Your task to perform on an android device: I wish to listen to the current audio file that was recorded in the voice recorder app.
Image 0: 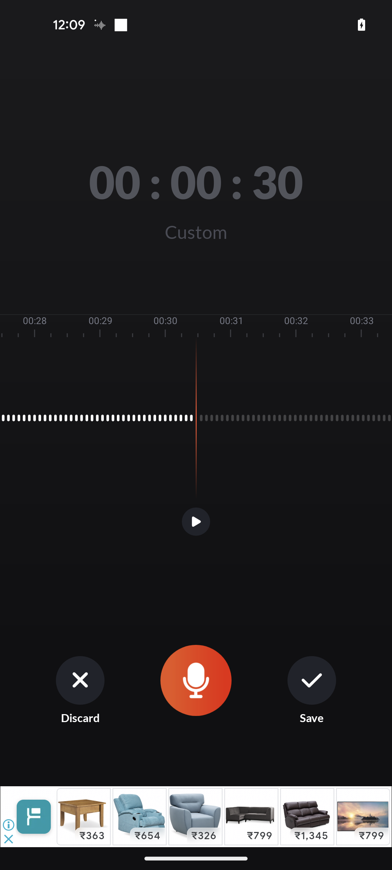
Click on the play button above the mic button
Step 0: click (192, 523)